Your task to perform on an android device: I want to view Oats so that I can have them for breakfast.
Image 0: 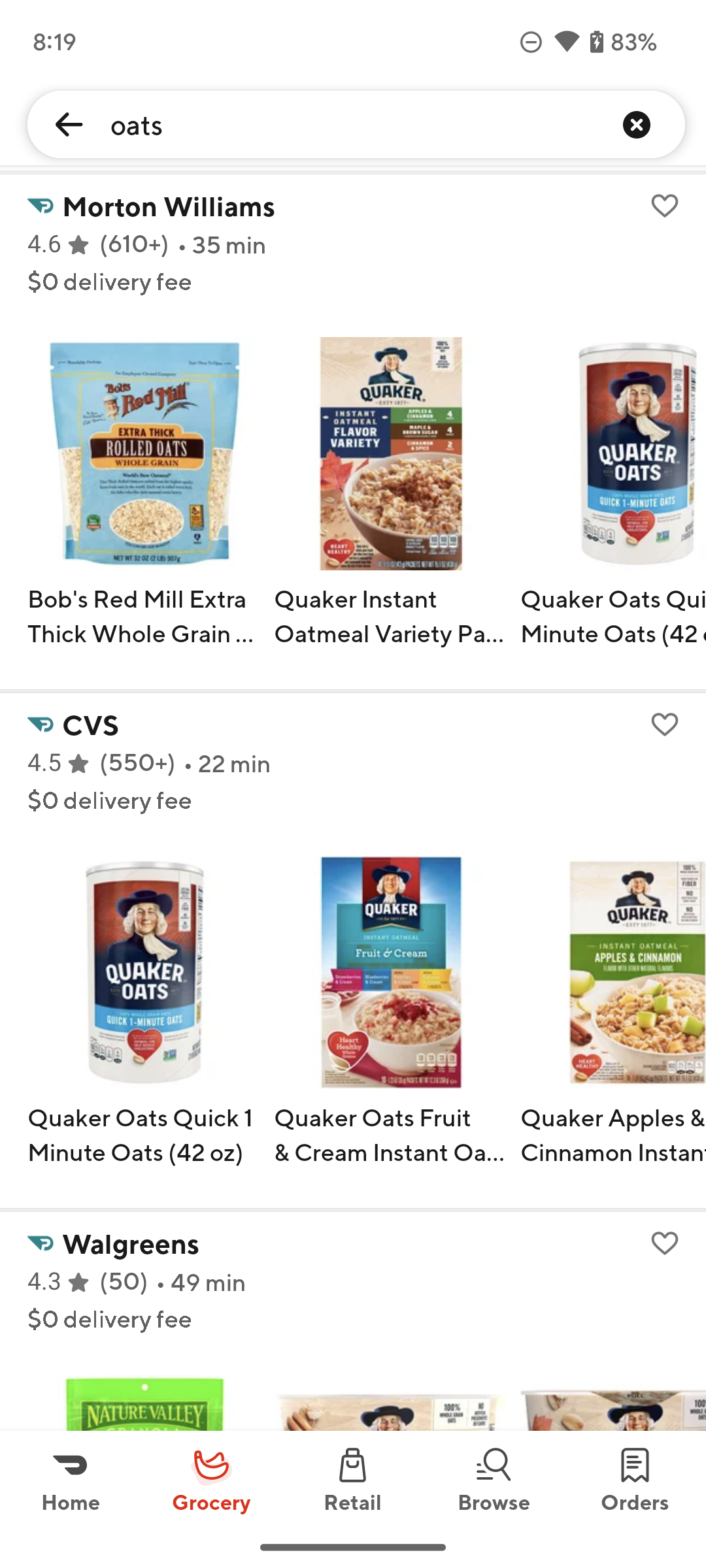
Click on the Quaker Oats on the screen.
Step 0: click (143, 972)
Image 1: 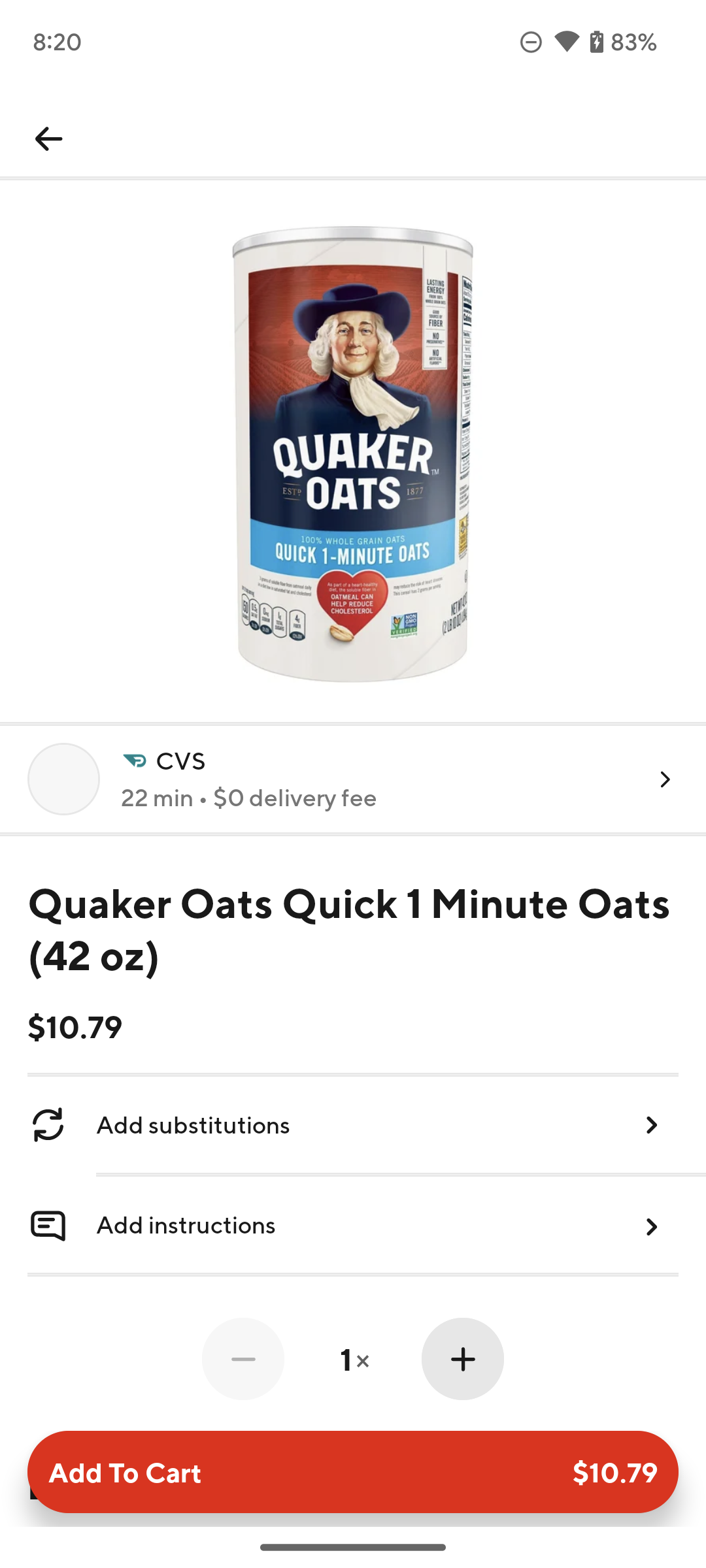
Click on the Quaker Oats on the screen.
Step 1: wait